Your task to perform on an android device: Open Hardware Shack App, Go to all categories and View all the products in the Adhesives item category
Image 1: 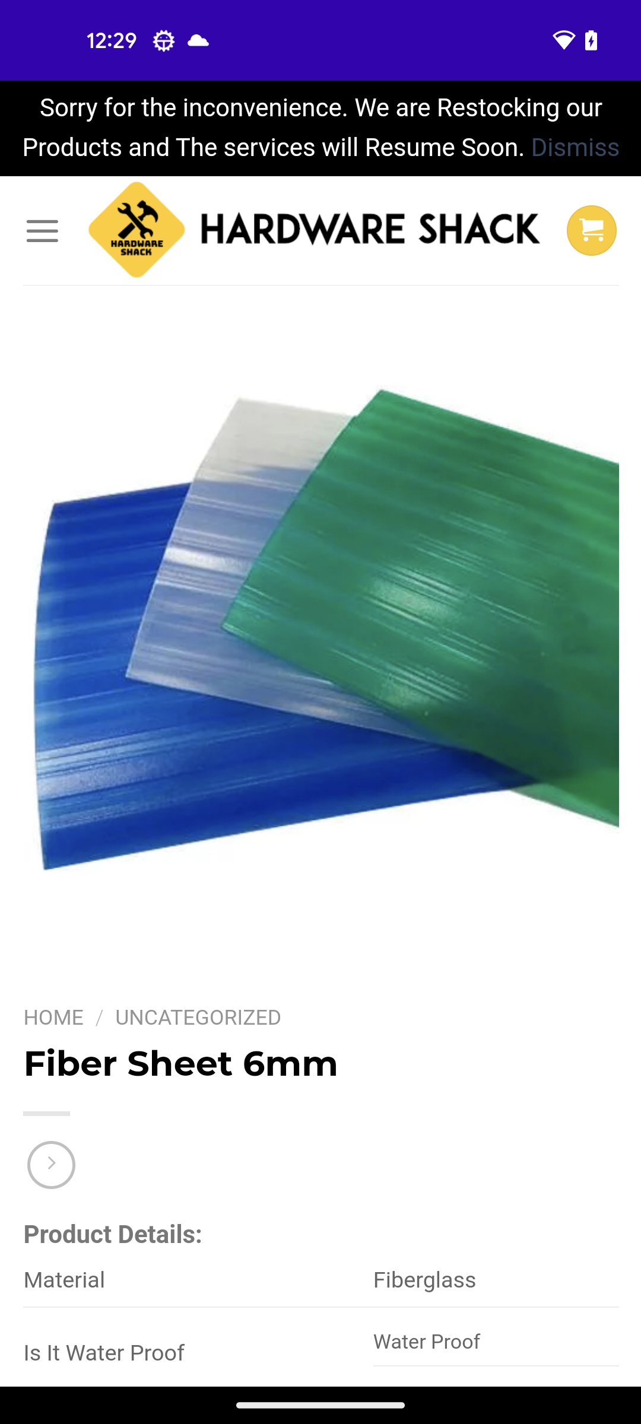
Click on the Menu icon at the top left corner of the screen
Step 1: click (42, 231)
Image 2: 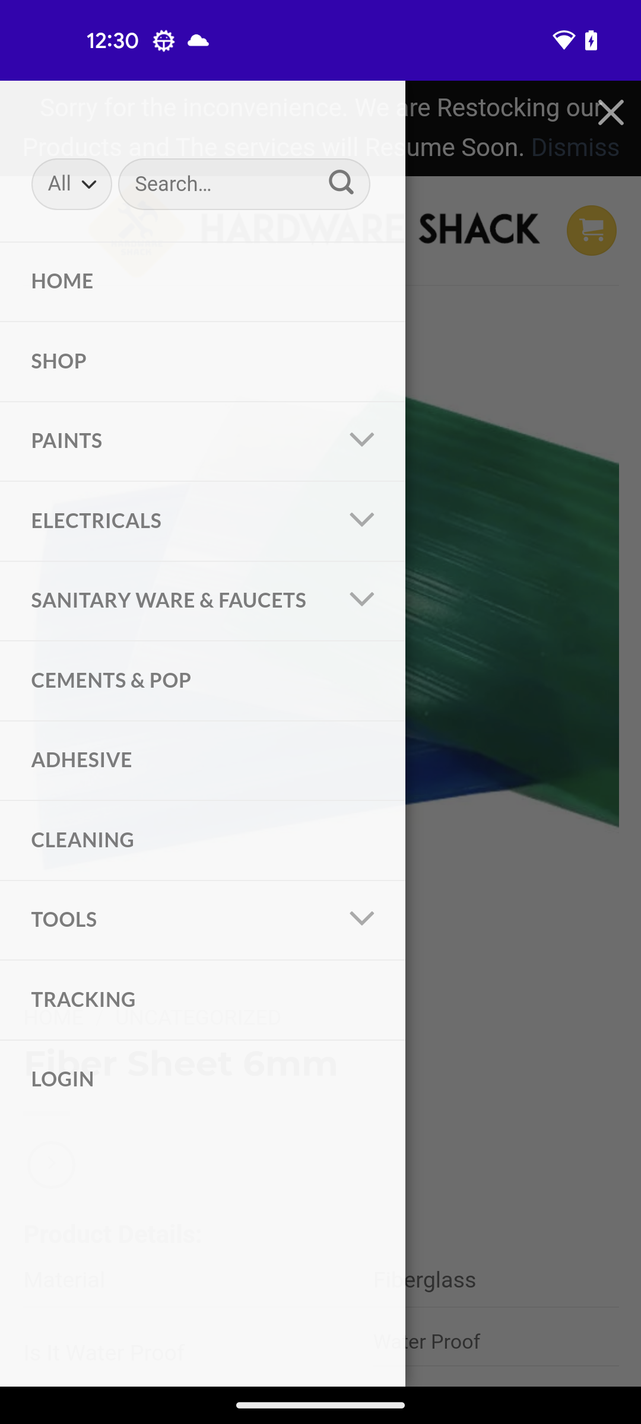
Click on the All Tab in the menu section
Step 2: click (70, 183)
Image 3: 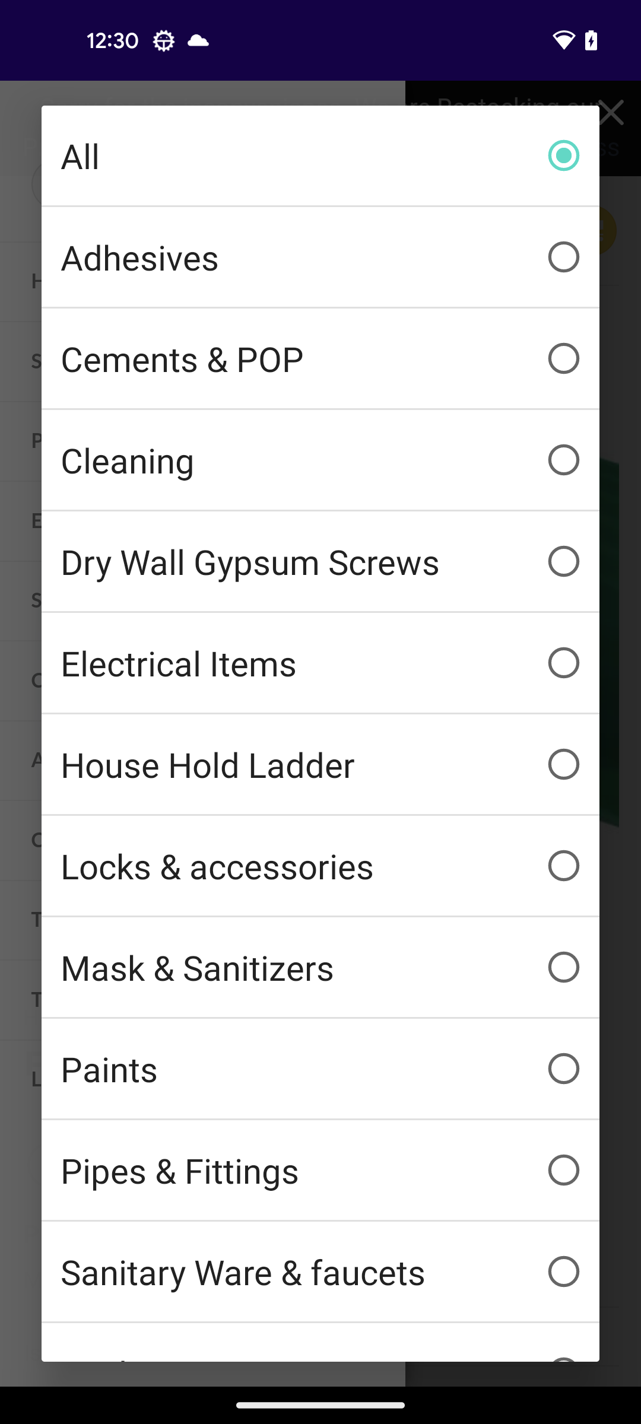
Tap to Adhesives opiton
Step 3: click (320, 256)
Image 4: 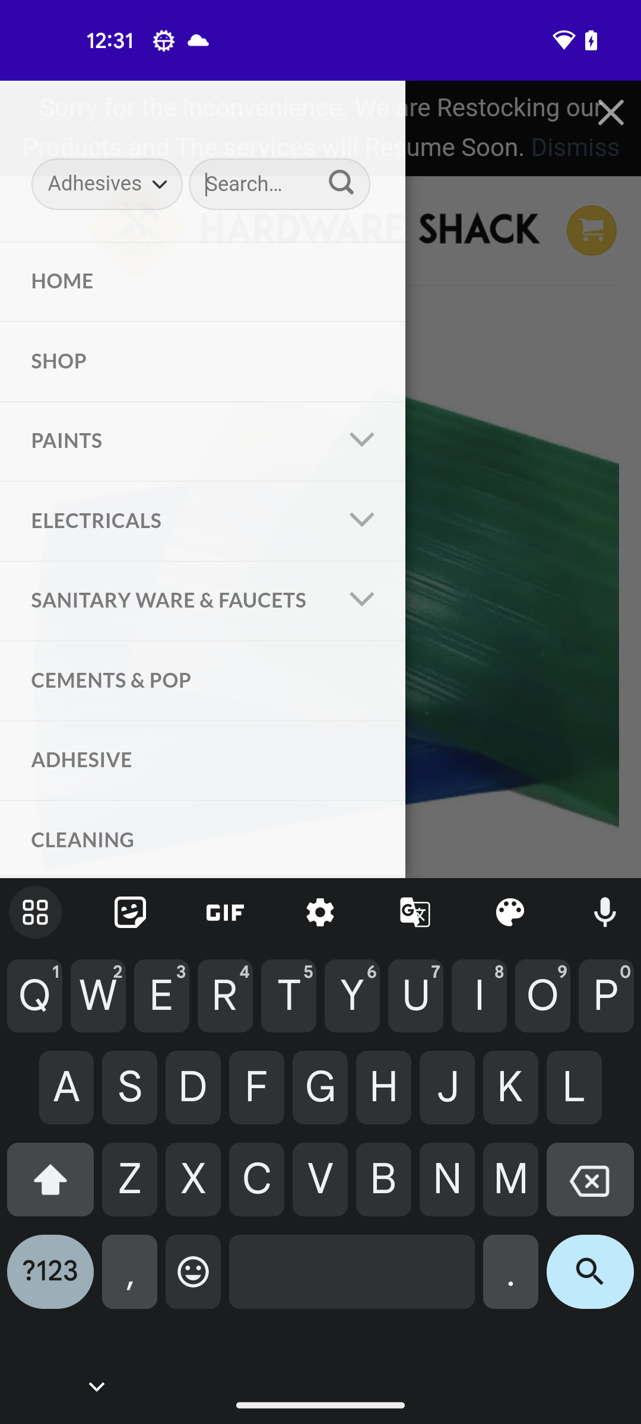
Click on the search icon at the bottom right corner of the screen
Step 4: click (590, 1280)
Image 5: 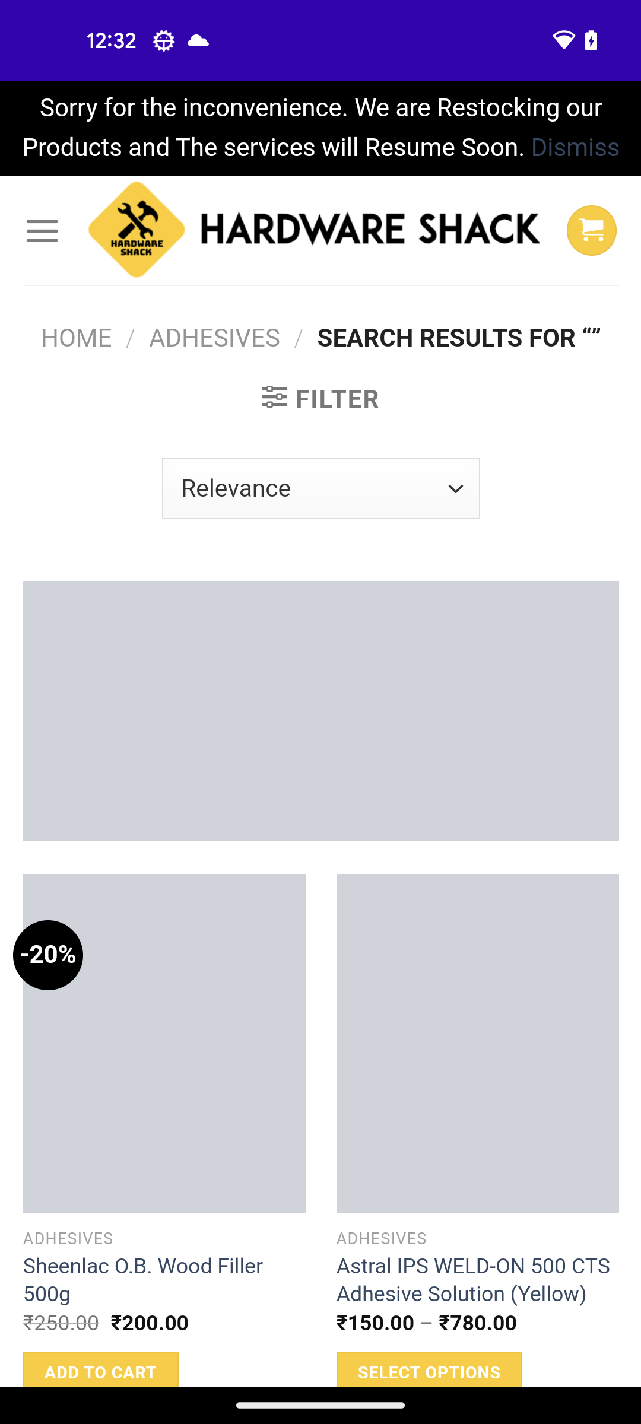
Click on the search icon at the bottom right corner of the screen
Step 5: wait
Image 6: 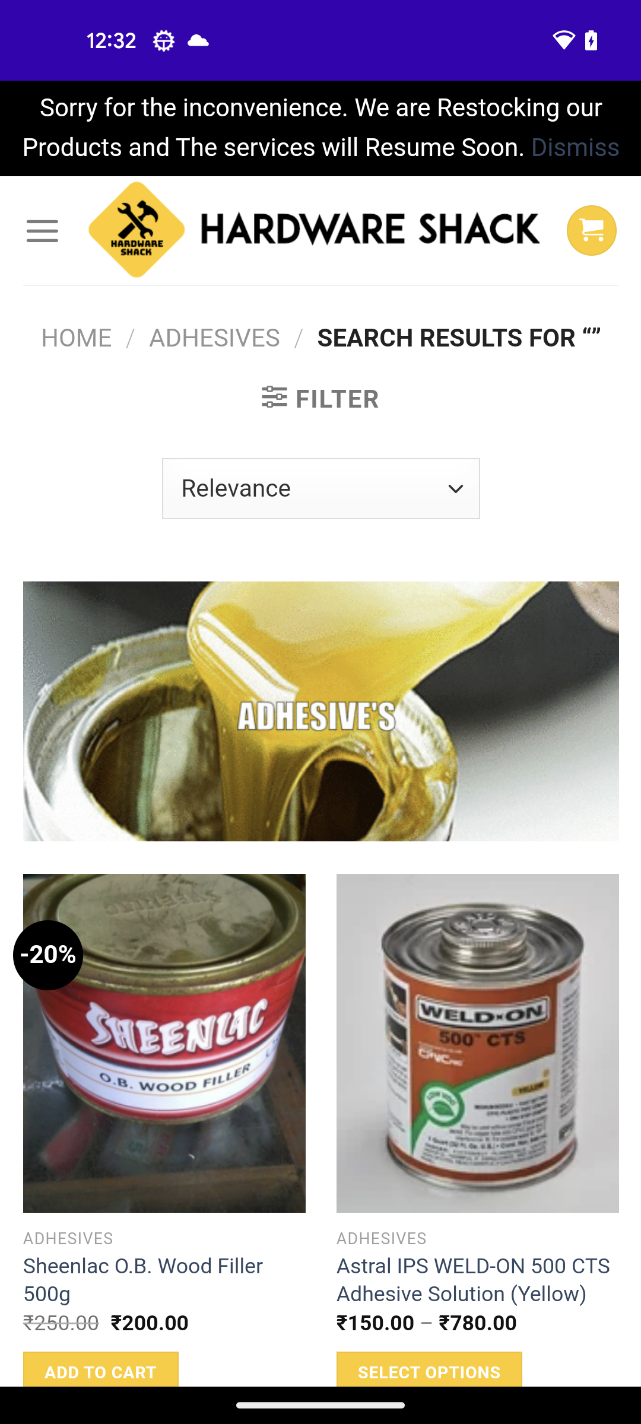
Scroll down to view products
Step 6: scroll down